Your task to perform on an android device: In the ToysPoint app , open the product Lego Marvels Iron Man and add it to the cart . 
Image 0: 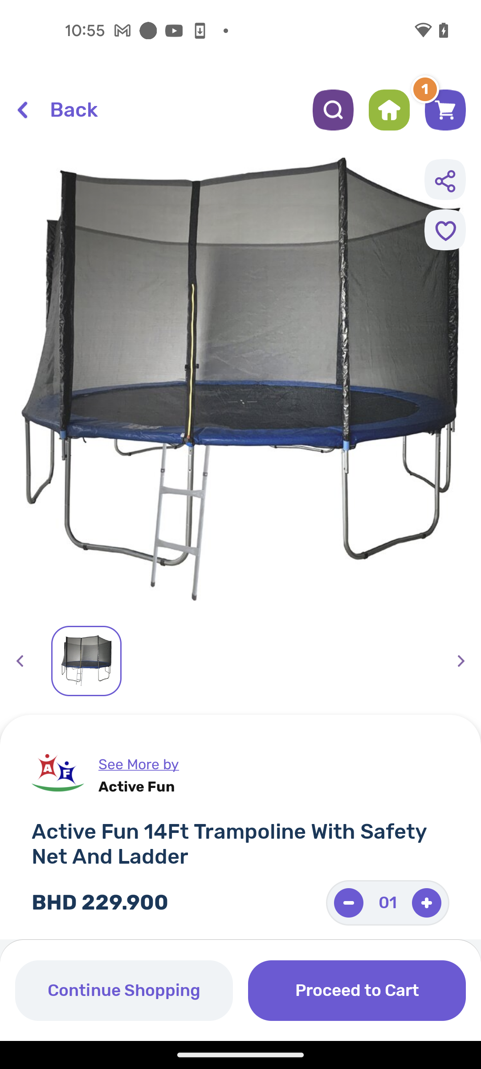
Open the ToysPoint app
Step 0: open app "ToysPoint"
Image 1: 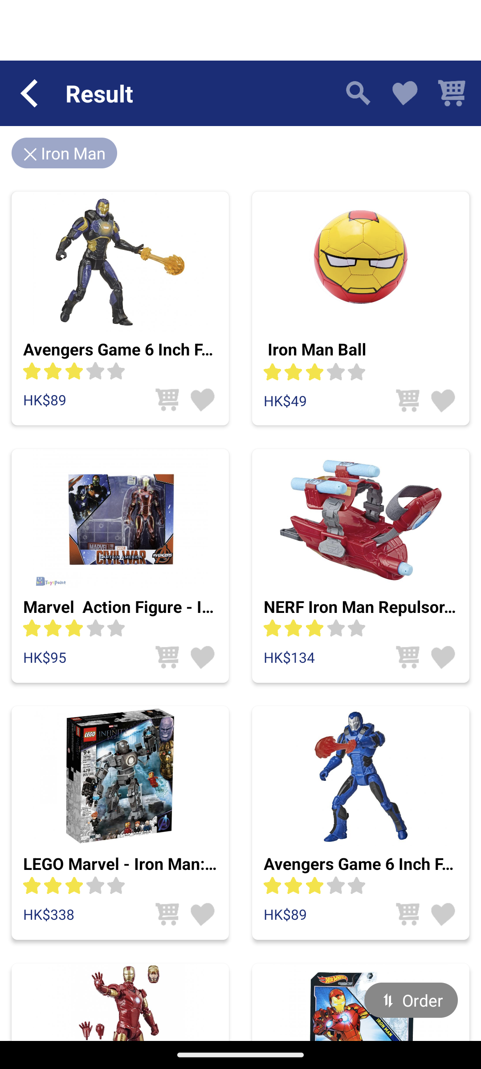
Click on the Lego Marvels Iron Man product
Step 1: click (160, 792)
Image 2: 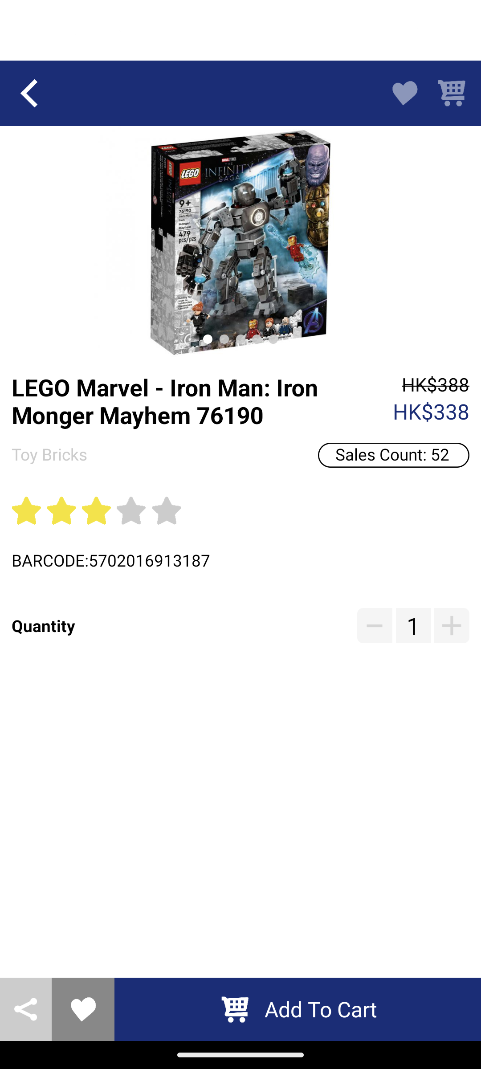
Click on the Add to Cart button at the bottom of the screen
Step 2: click (261, 1020)